Your task to perform on an android device: I want to use the noon app to view the products that have been added to the shopping cart.
Image 0: 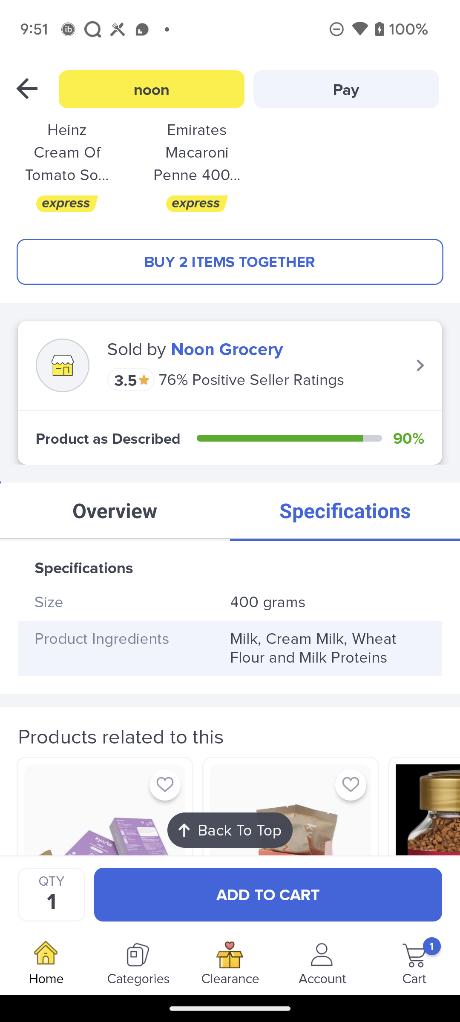
Go to the Cart at the bottom right corner of the screen
Step 0: click (414, 964)
Image 1: 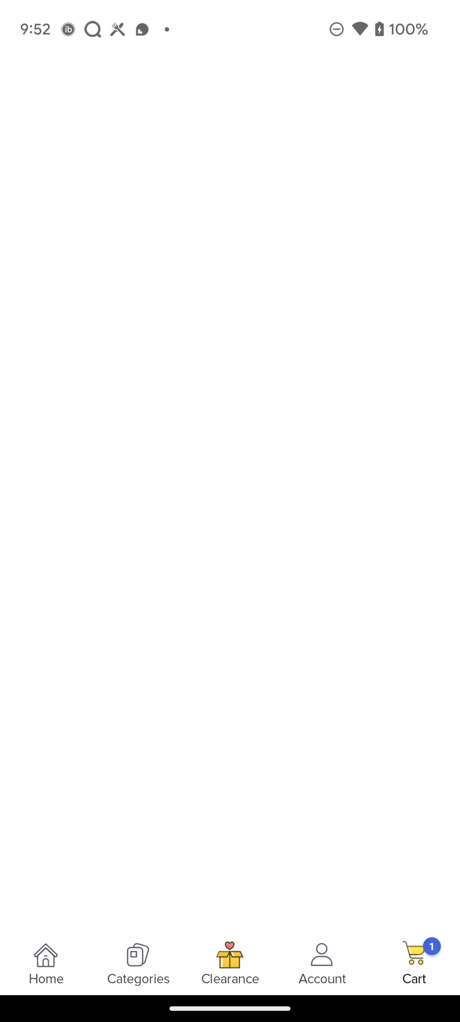
Go to the Cart at the bottom right corner of the screen
Step 1: wait